Your task to perform on an android device: As I'm planning a trip to Europe, search for cruise schedules in celebrity curise app for 11 nights in Rome in September and I want to depart at Rome (Civitavecchia), Itlay port.
Image 0: 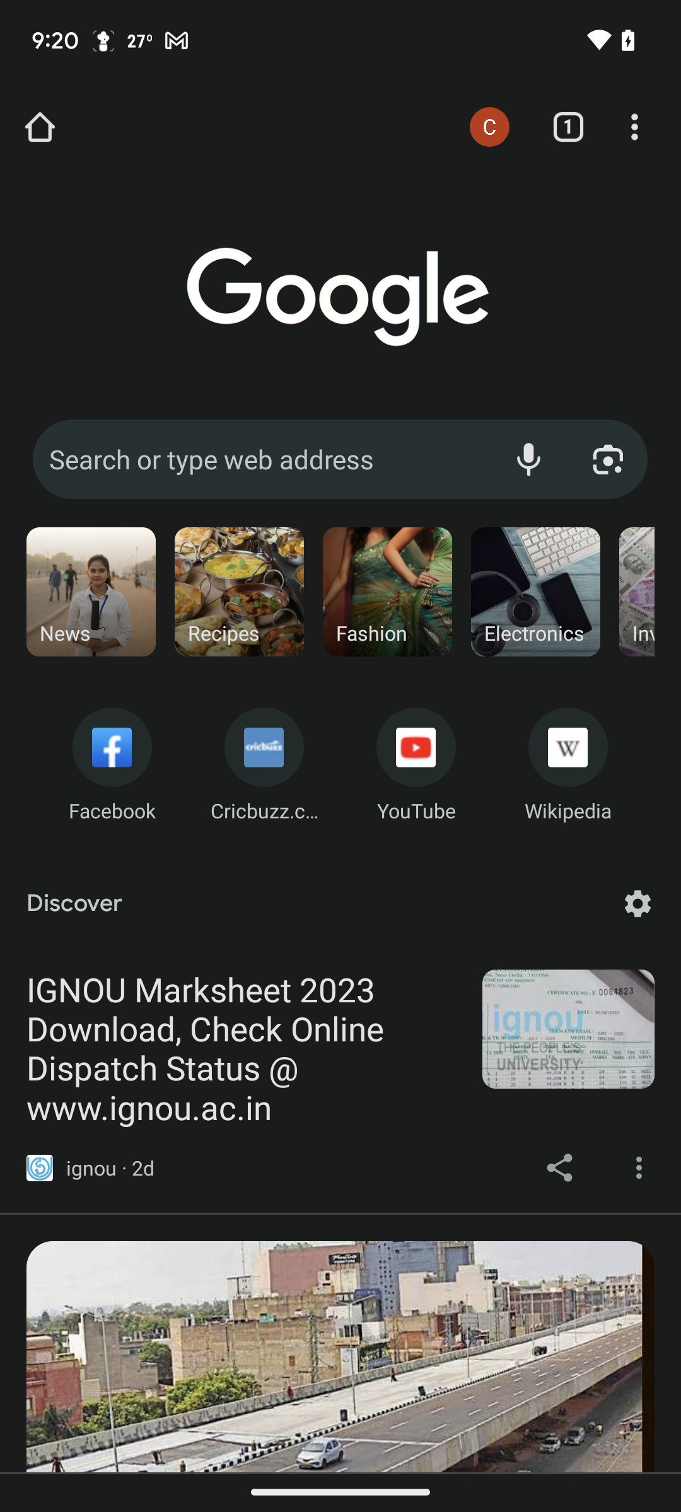
Open the celebrity curise app
Step 0: open app "Celebrity"
Image 1: 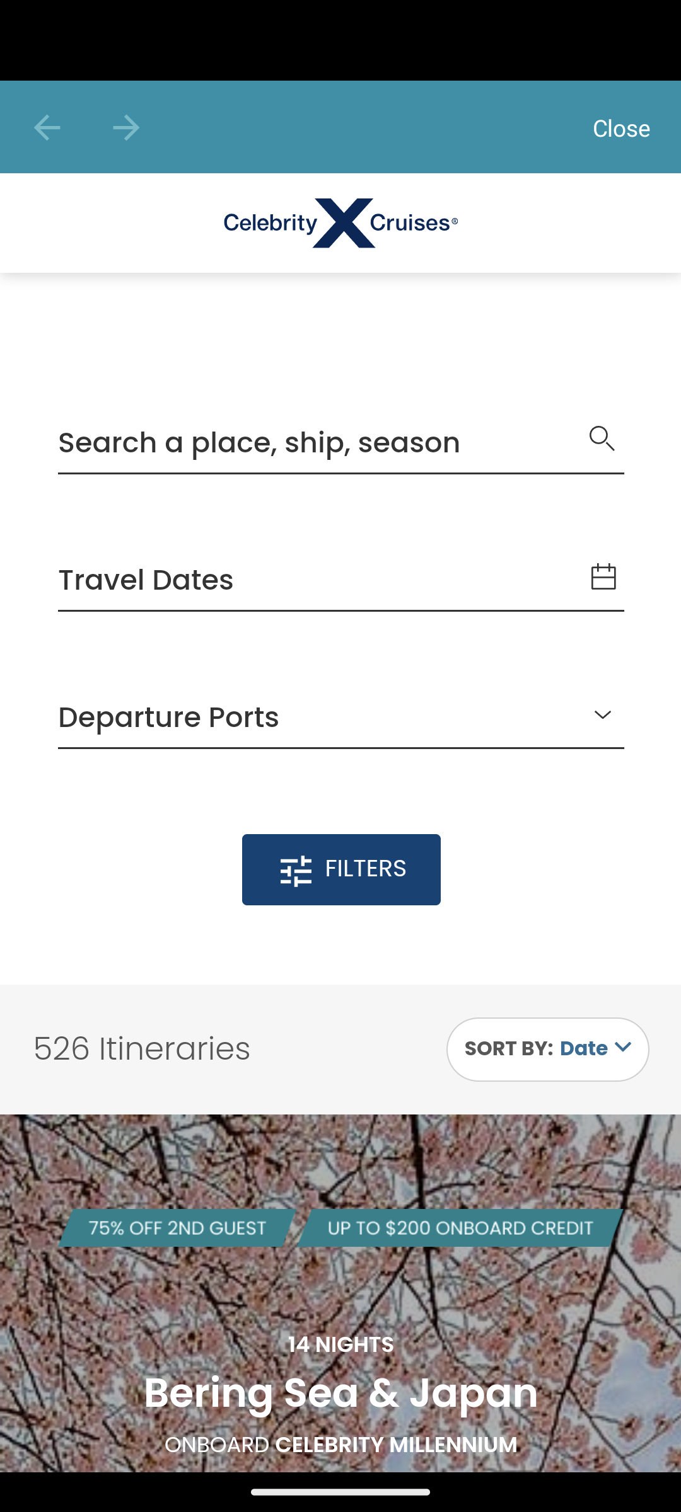
Click on the search bar 
Step 1: click (259, 442)
Image 2: 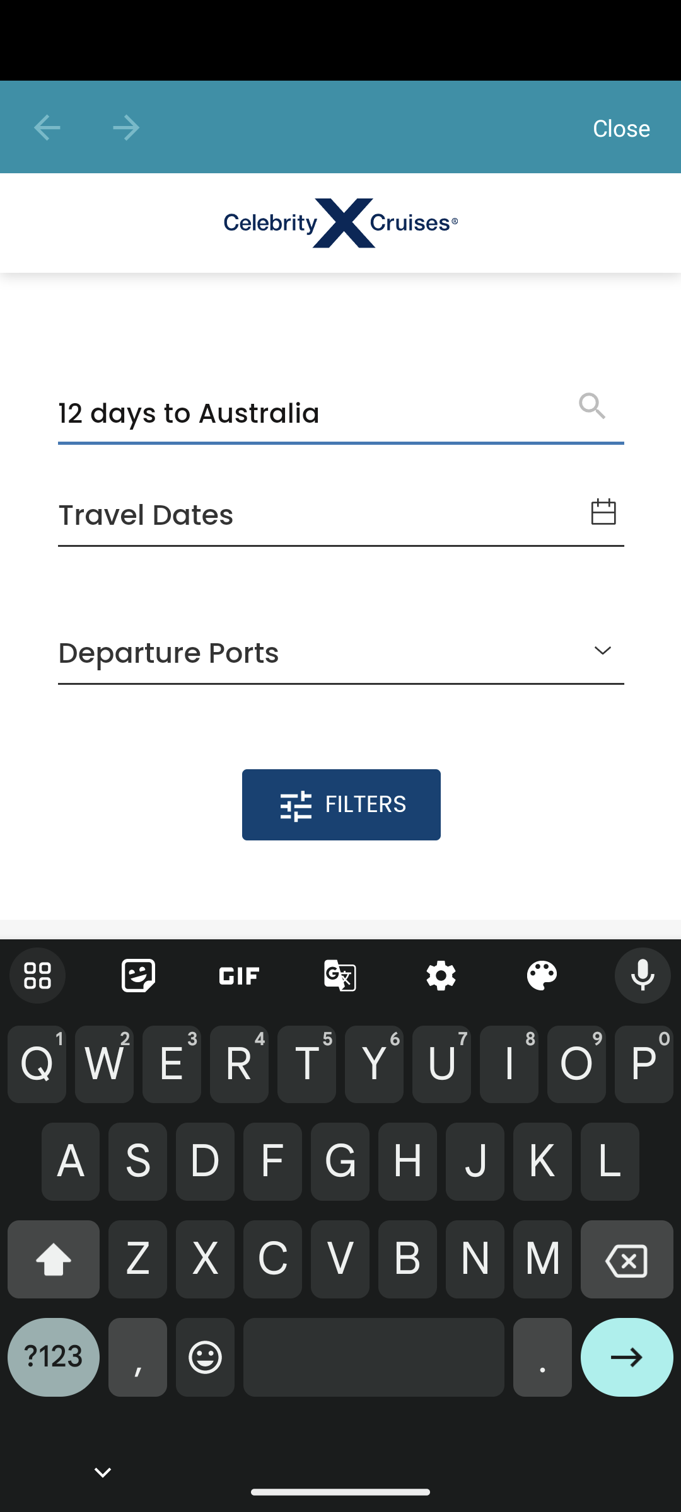
Search for 11 nights in Rome
Step 2: type "11 nights in Rome"
Image 3: 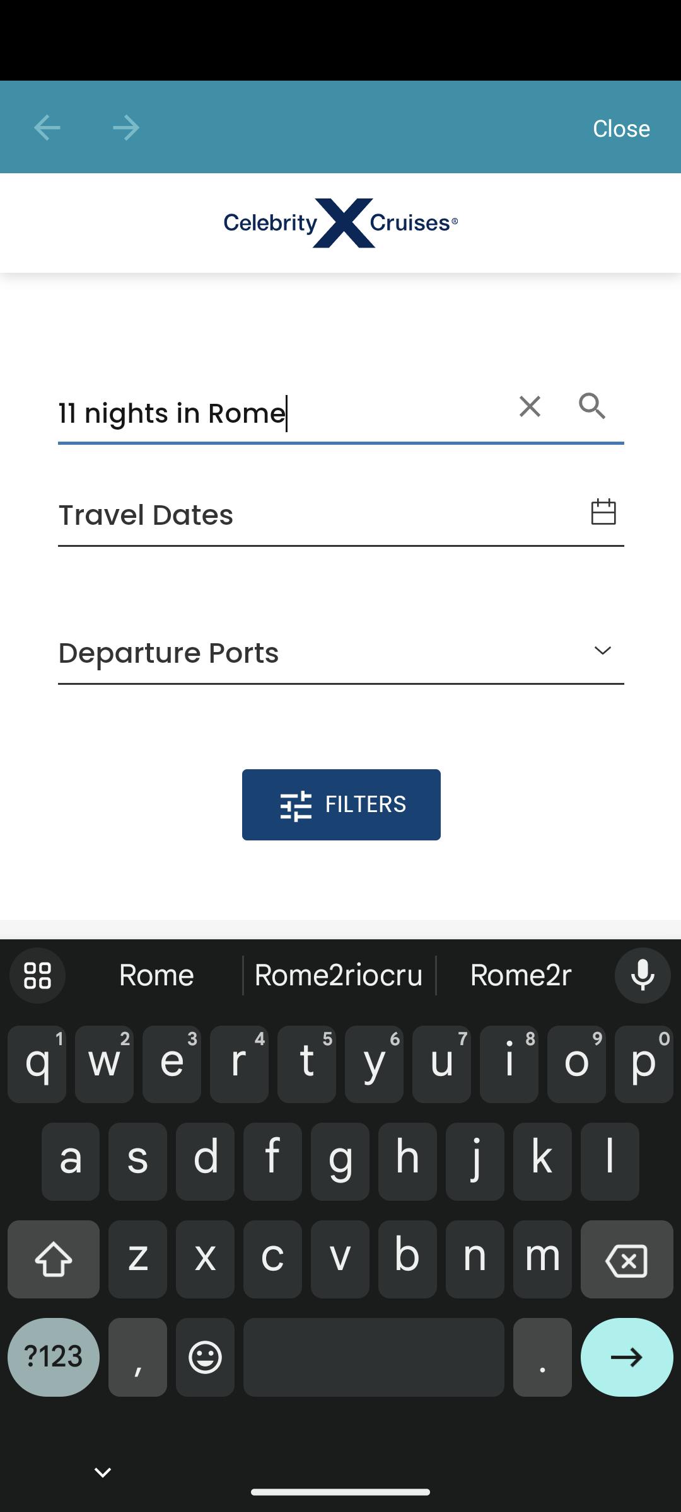
Click on the date section
Step 3: click (357, 515)
Image 4: 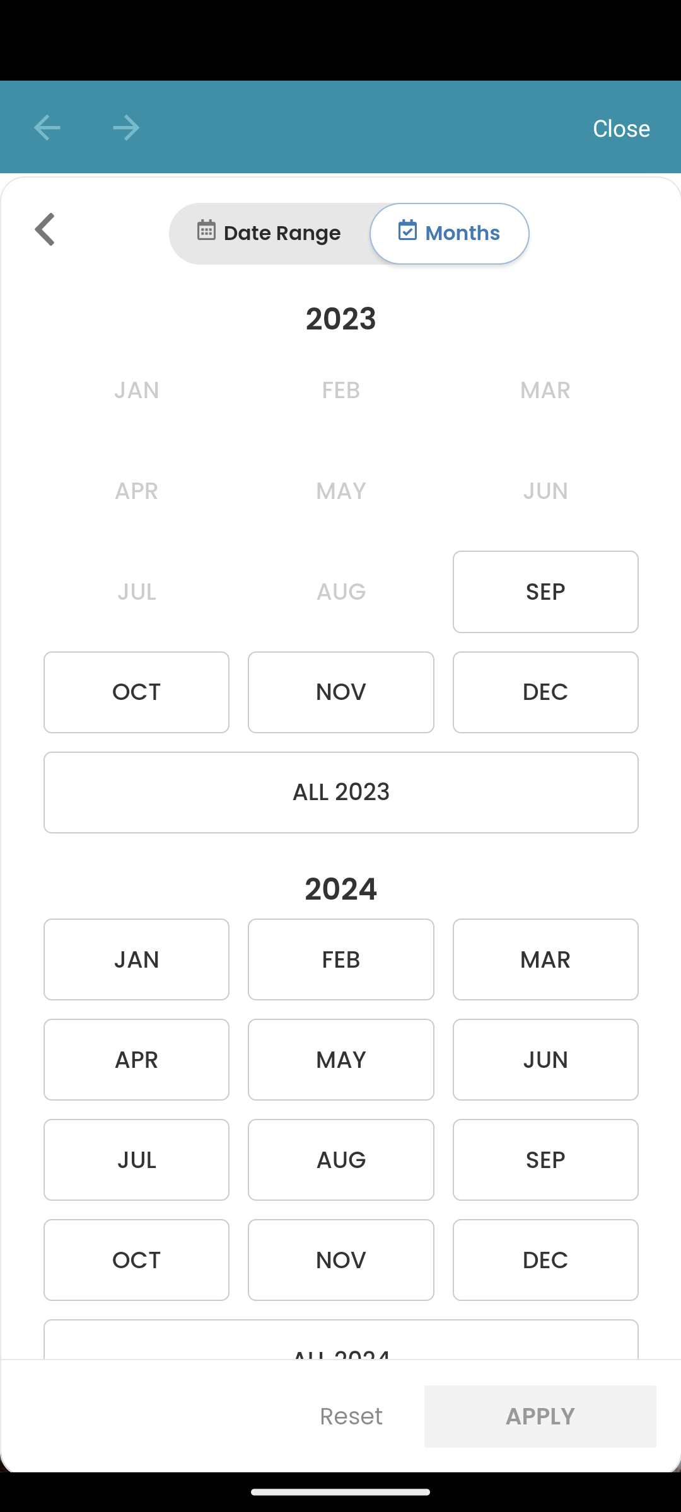
Click on the Sept month
Step 4: click (545, 591)
Image 5: 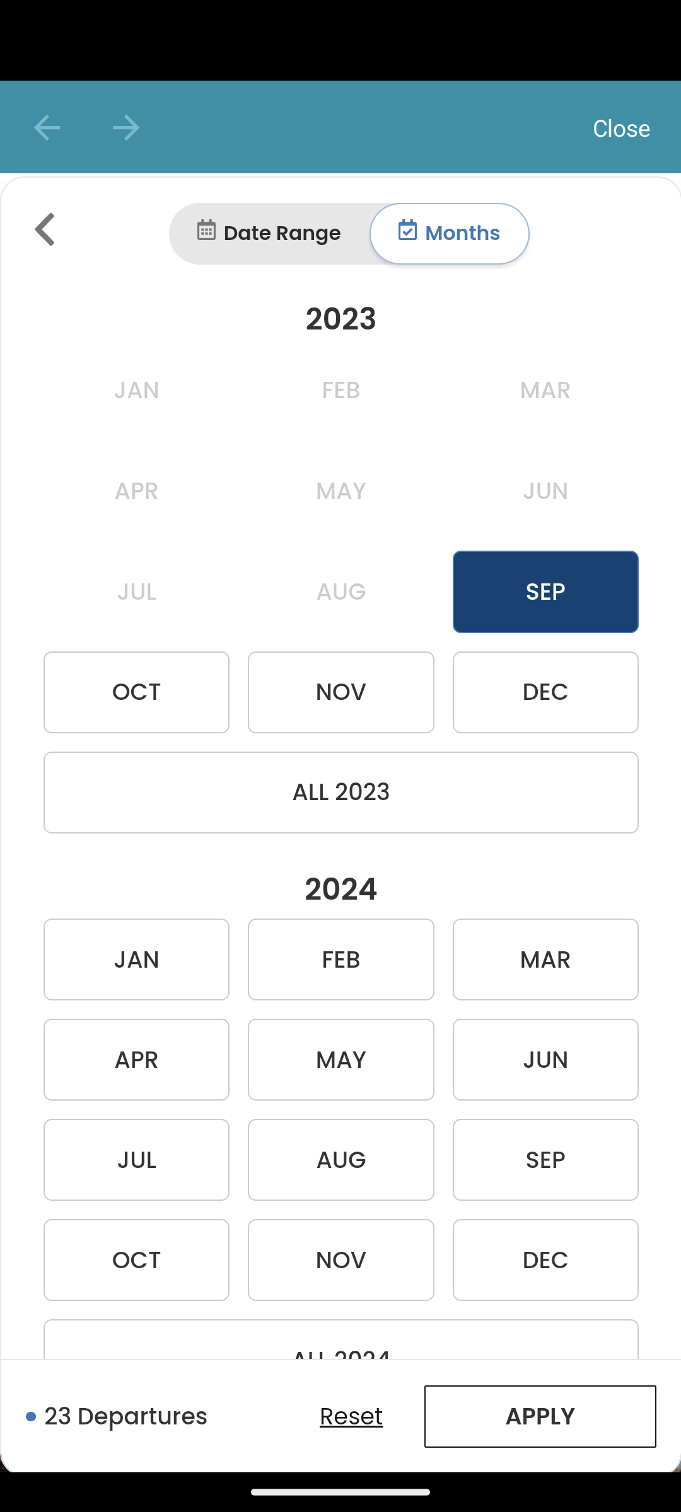
Click on the apply button
Step 5: click (540, 1416)
Image 6: 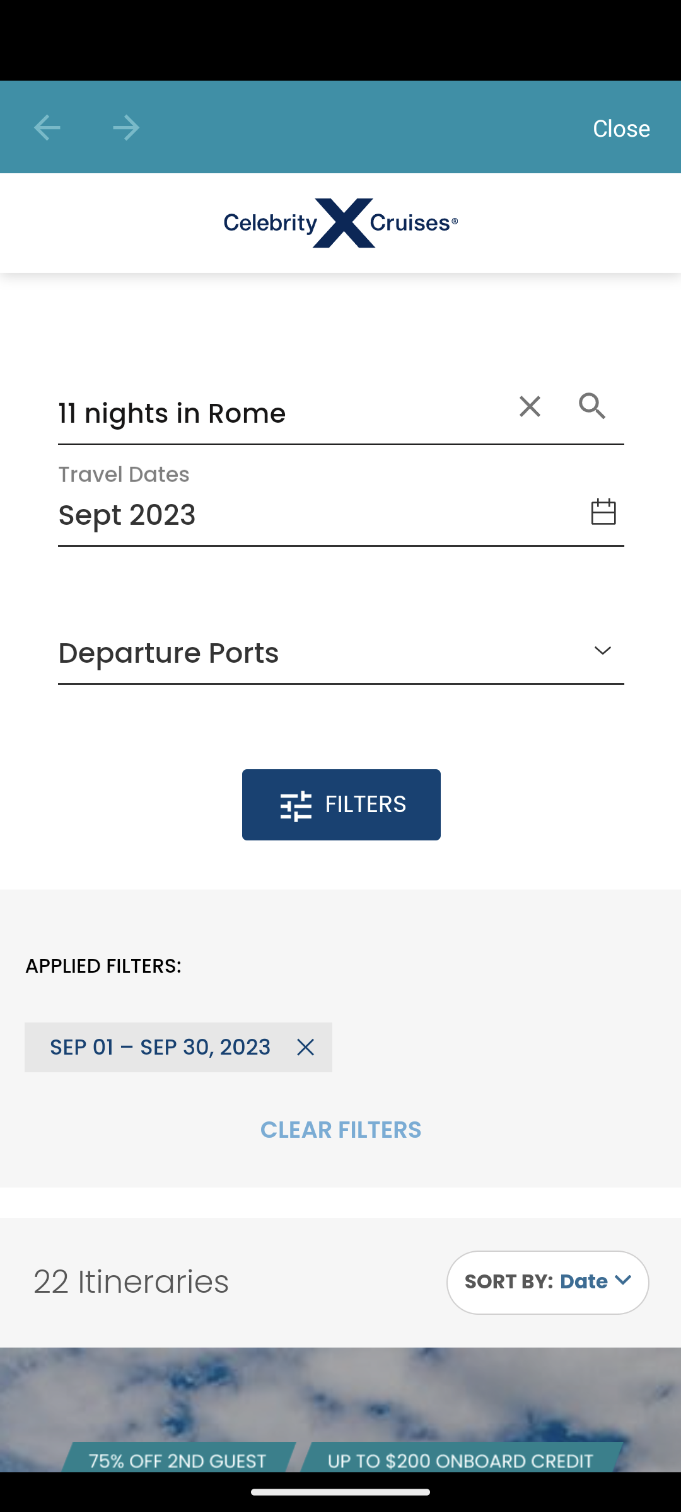
Click on the departure ports drop down 
Step 6: click (357, 652)
Image 7: 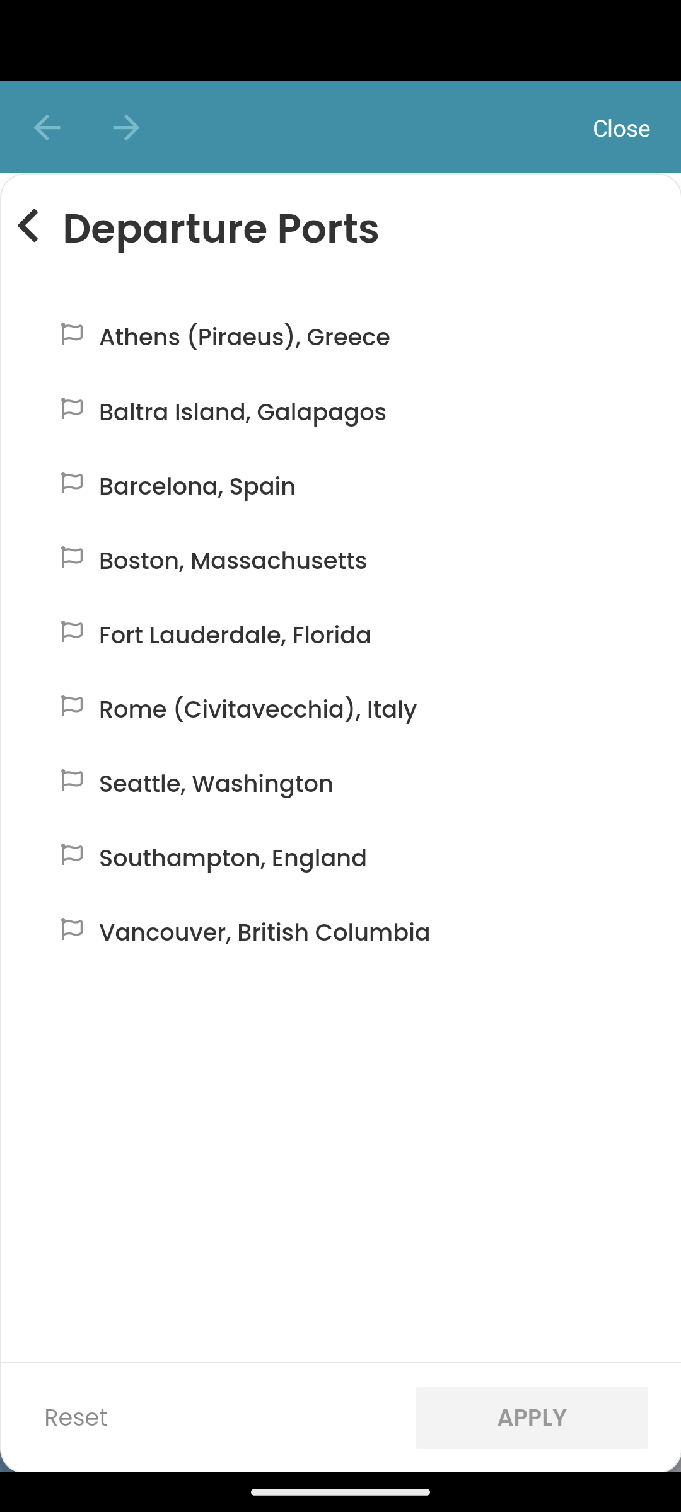
Click on the Rome (Civitavecchia), Itlay
Step 7: click (340, 713)
Image 8: 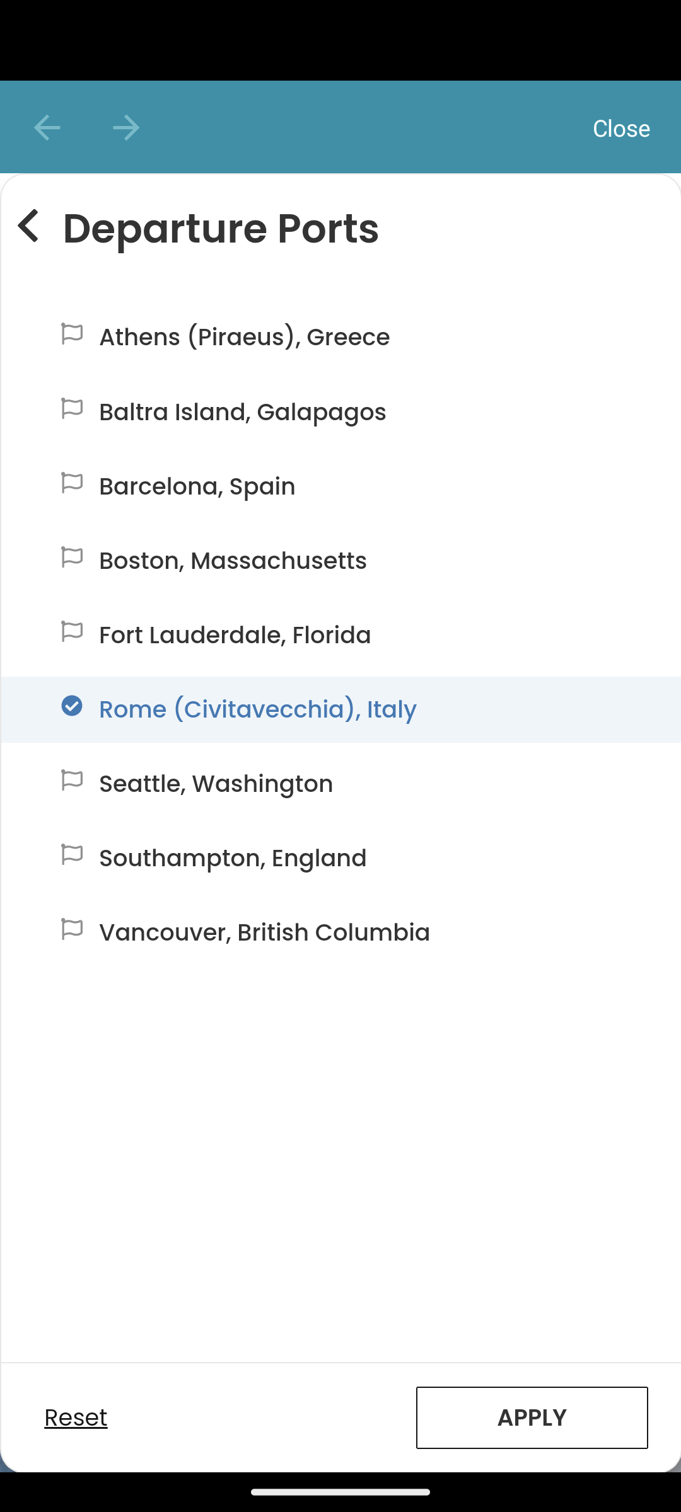
Click on the apply button
Step 8: click (532, 1417)
Image 9: 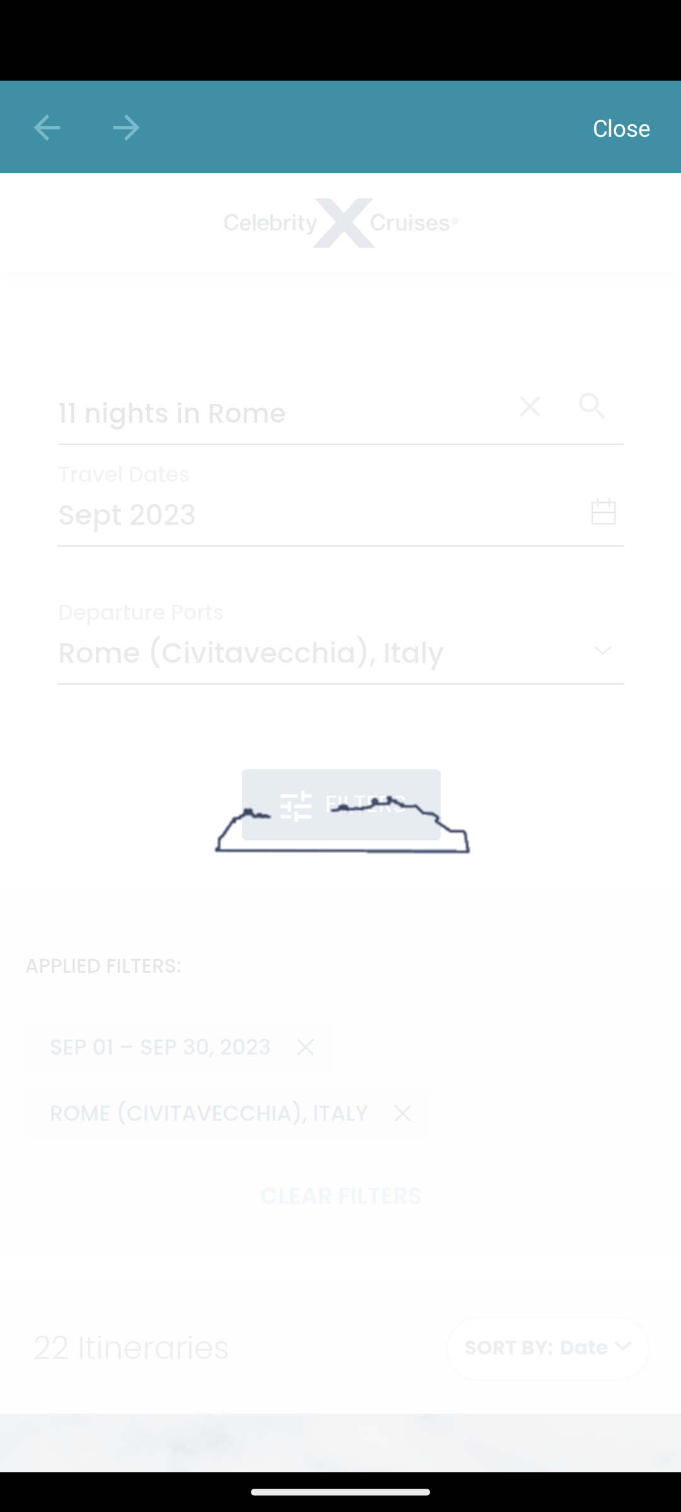
Click on the apply button
Step 9: wait
Image 10: 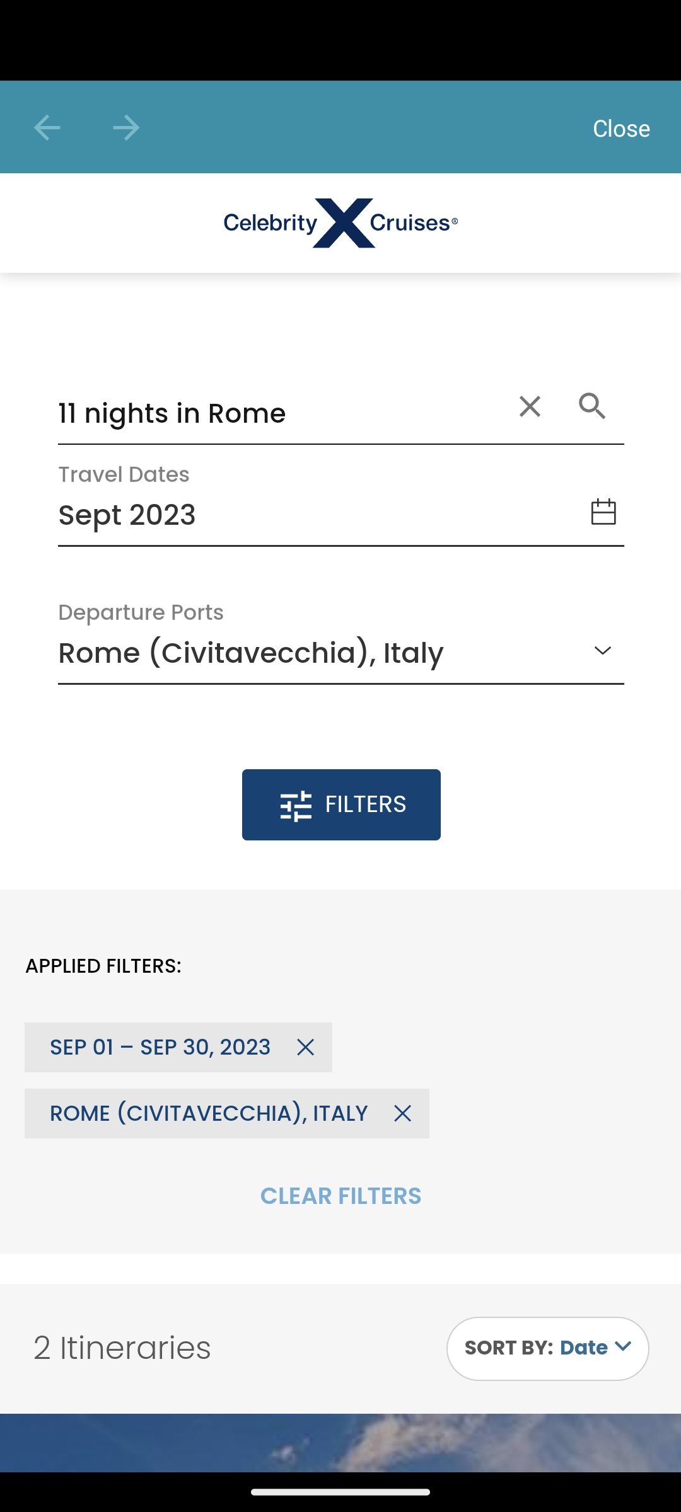
Swipe up the screen
Step 10: scroll down